Your task to perform on an android device: I have to buy a wedding anniversary gift for my friend Carlos, but I forgot the date. Search for the Carlos Wedding Anniversary event in the Calendar app.
Image 0: 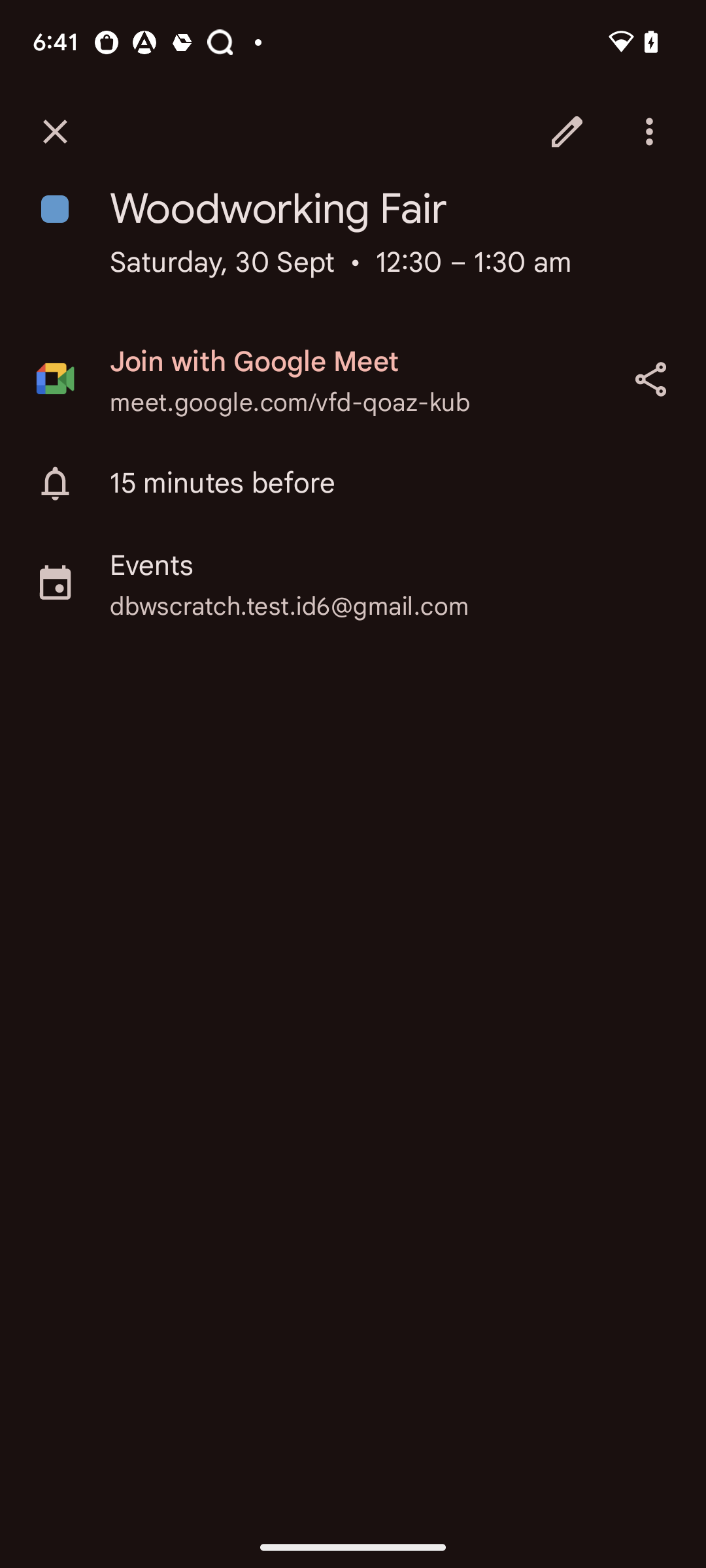
go back to the previous page
Step 0: press back button
Image 2: 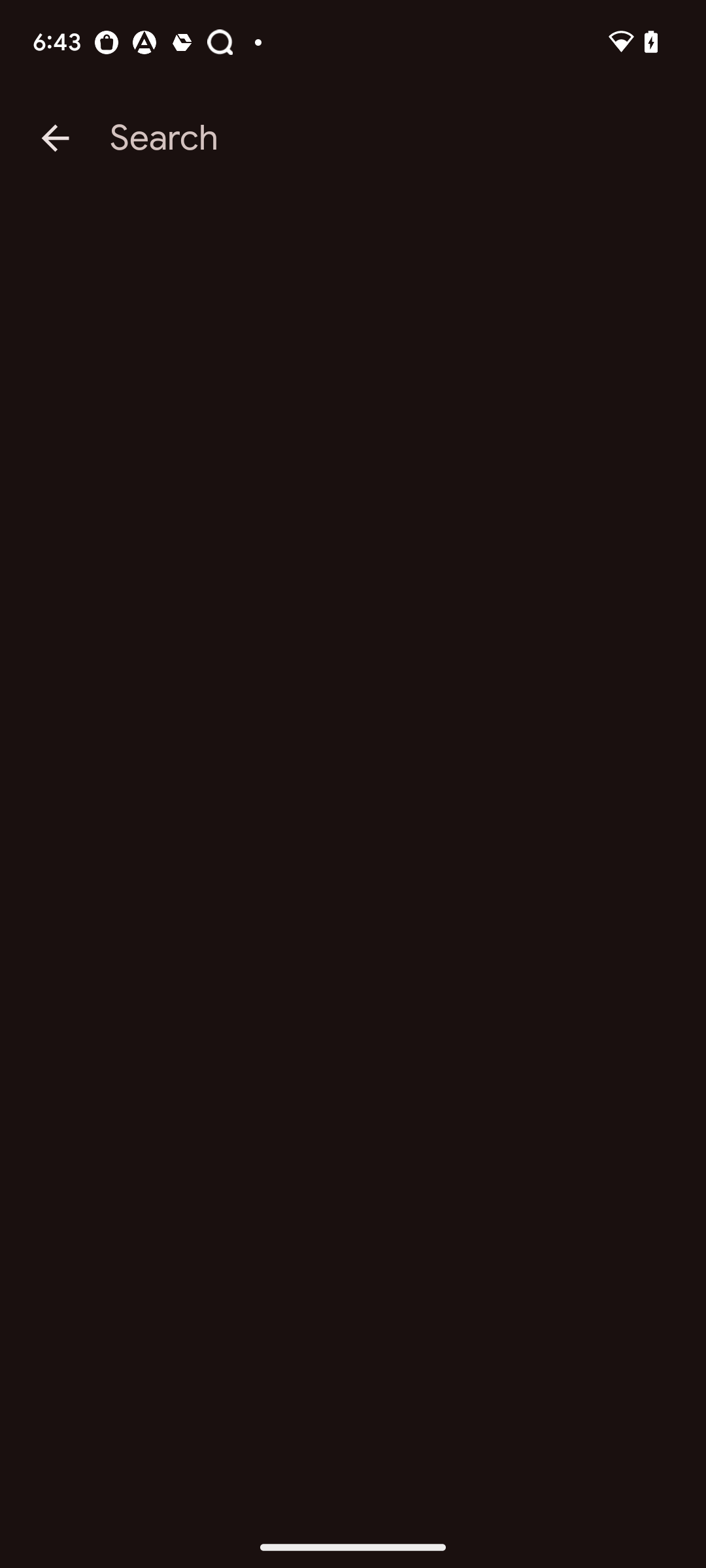
Search for Carlos Wedding Anniversary event
Step 2: type "Carlos Wedding Anniversary"
Image 3: 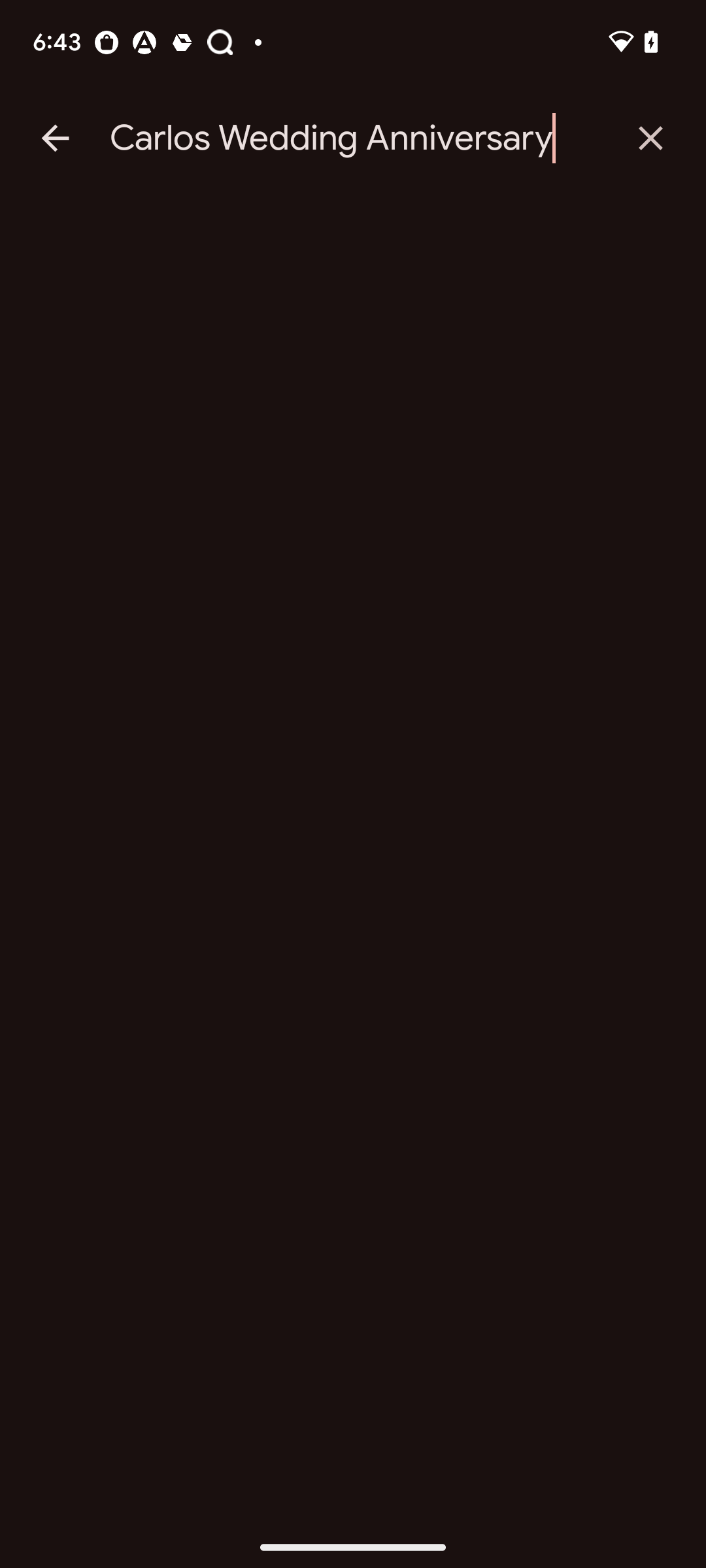
Search for Carlos Wedding Anniversary event
Step 3: wait
Image 4: 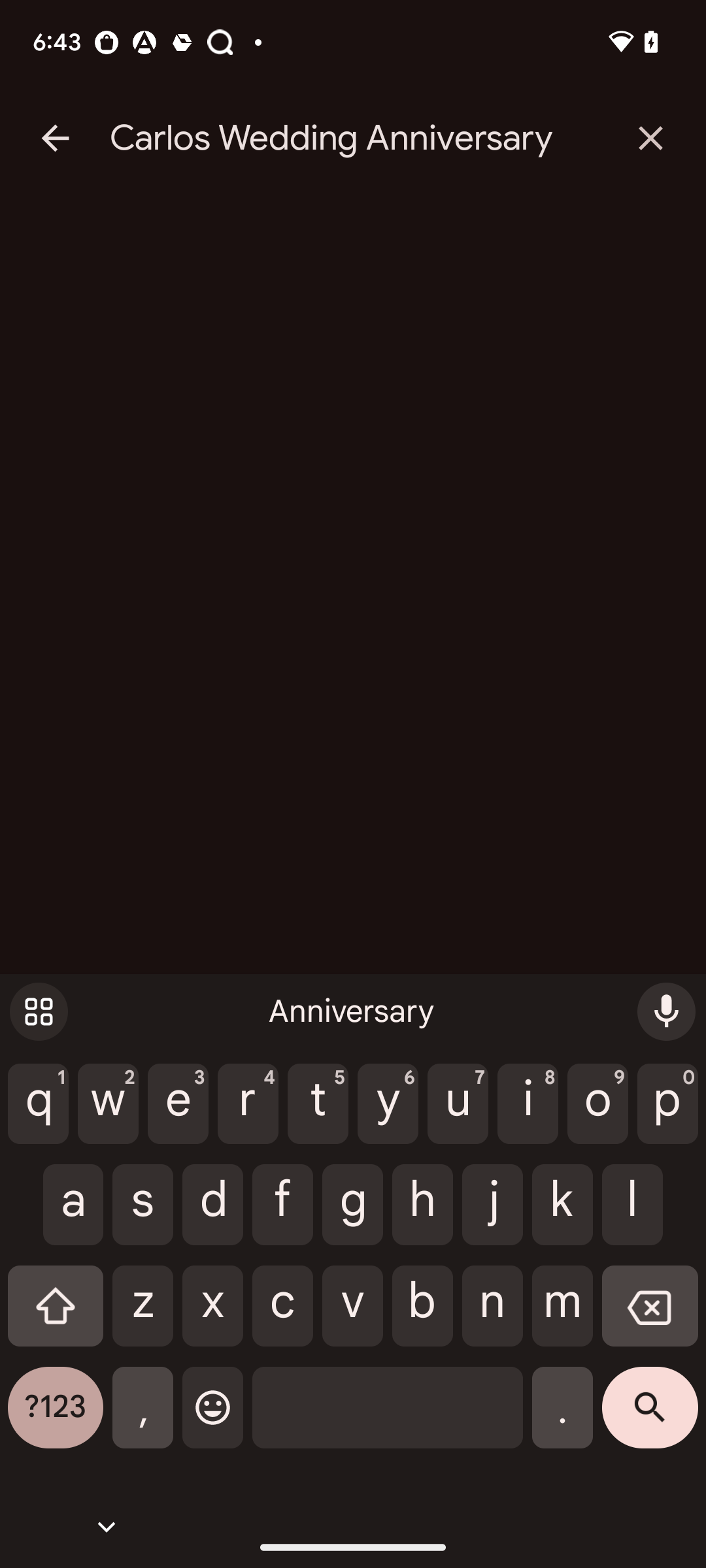
Click on the search icon at the bottom right corner of the screen
Step 4: click (650, 1418)